Your task to perform on an android device: In the Ikea app,search the furniture by sofas & Sofa-bed categories.
Image 0: 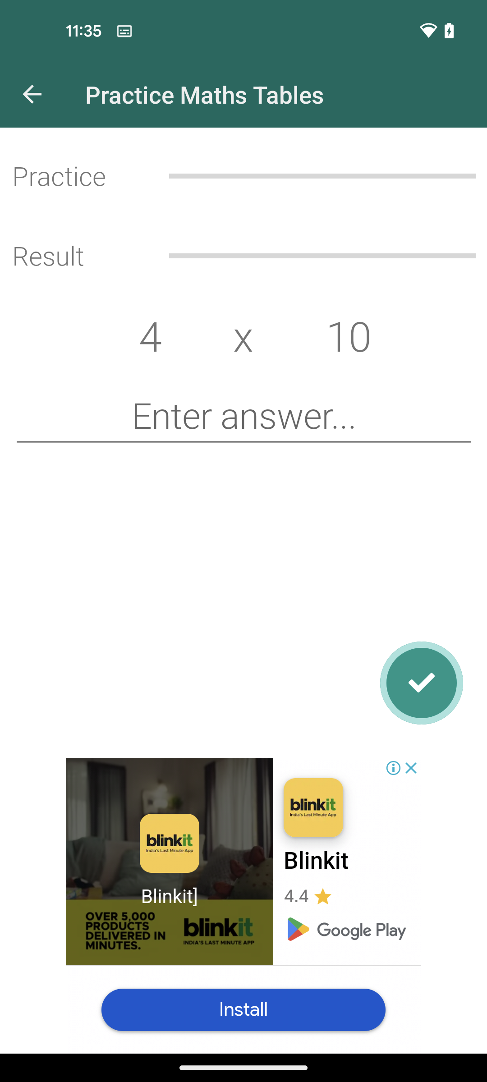
Open the IKEA app
Step 0: open app "IKEA"
Image 1: 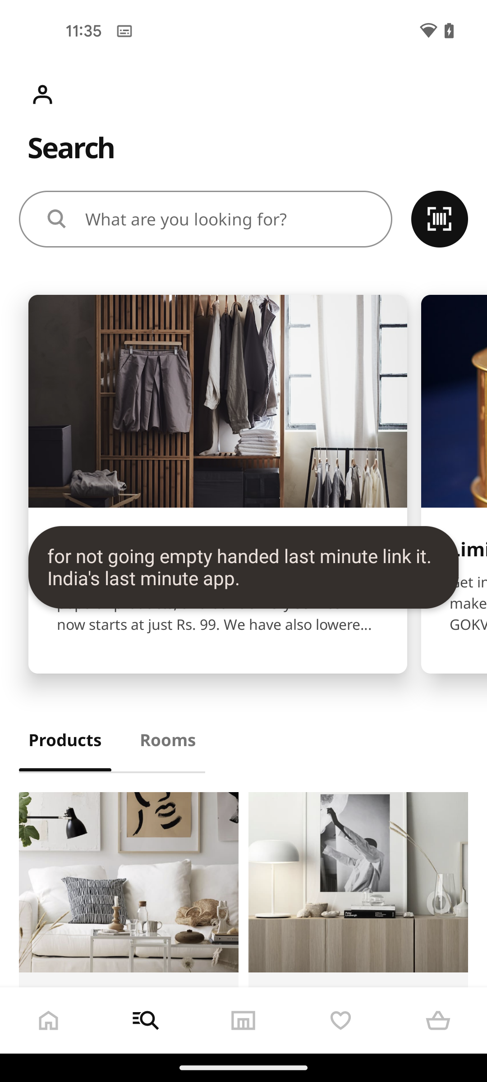
Swipe up to view products
Step 1: scroll down
Image 2: 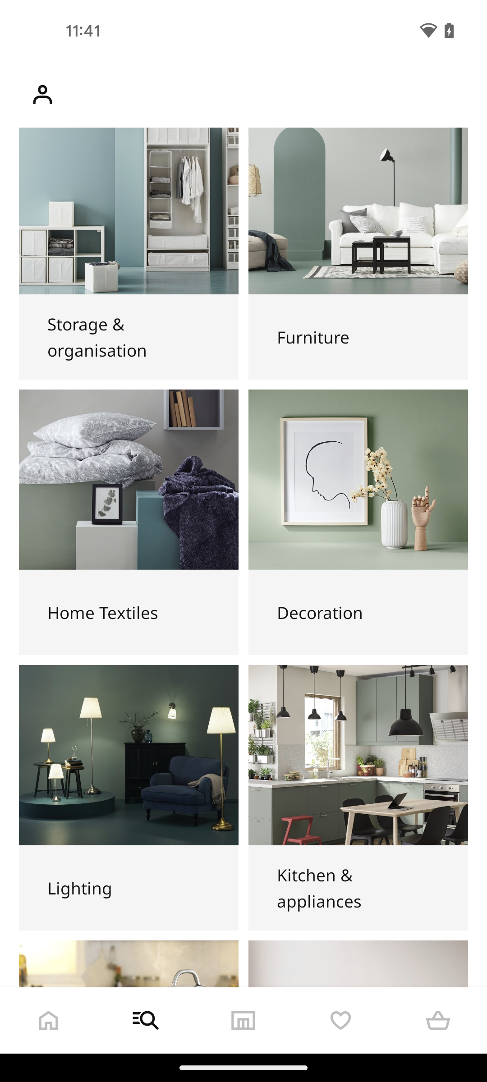
Tap on the furniture section
Step 2: click (358, 337)
Image 3: 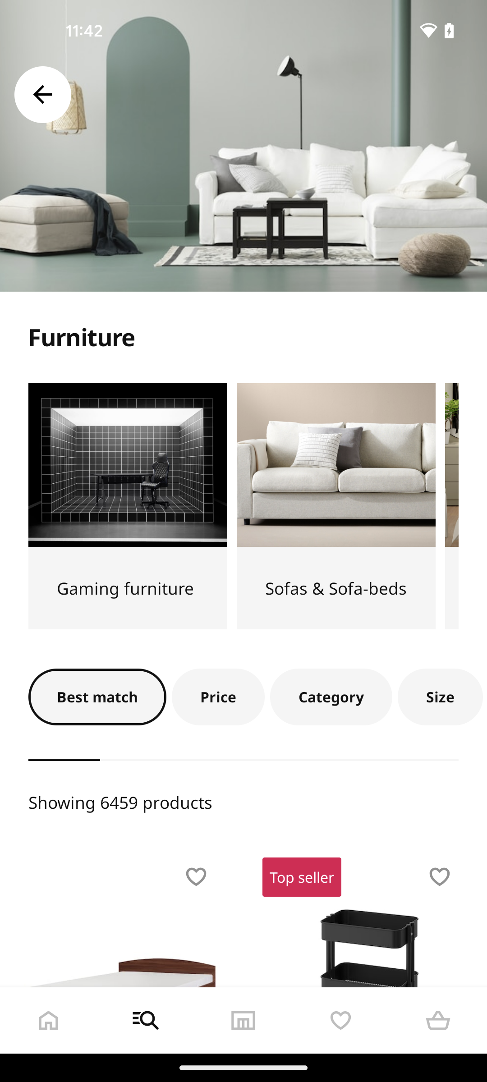
Select the sofas & sofa-beds category
Step 3: click (336, 587)